Your task to perform on an android device: I wish to go to Tokyo( Japan) in future.I would like to follow Tokyo weather. Set up Tokyo weather alerts for me
Image 0: 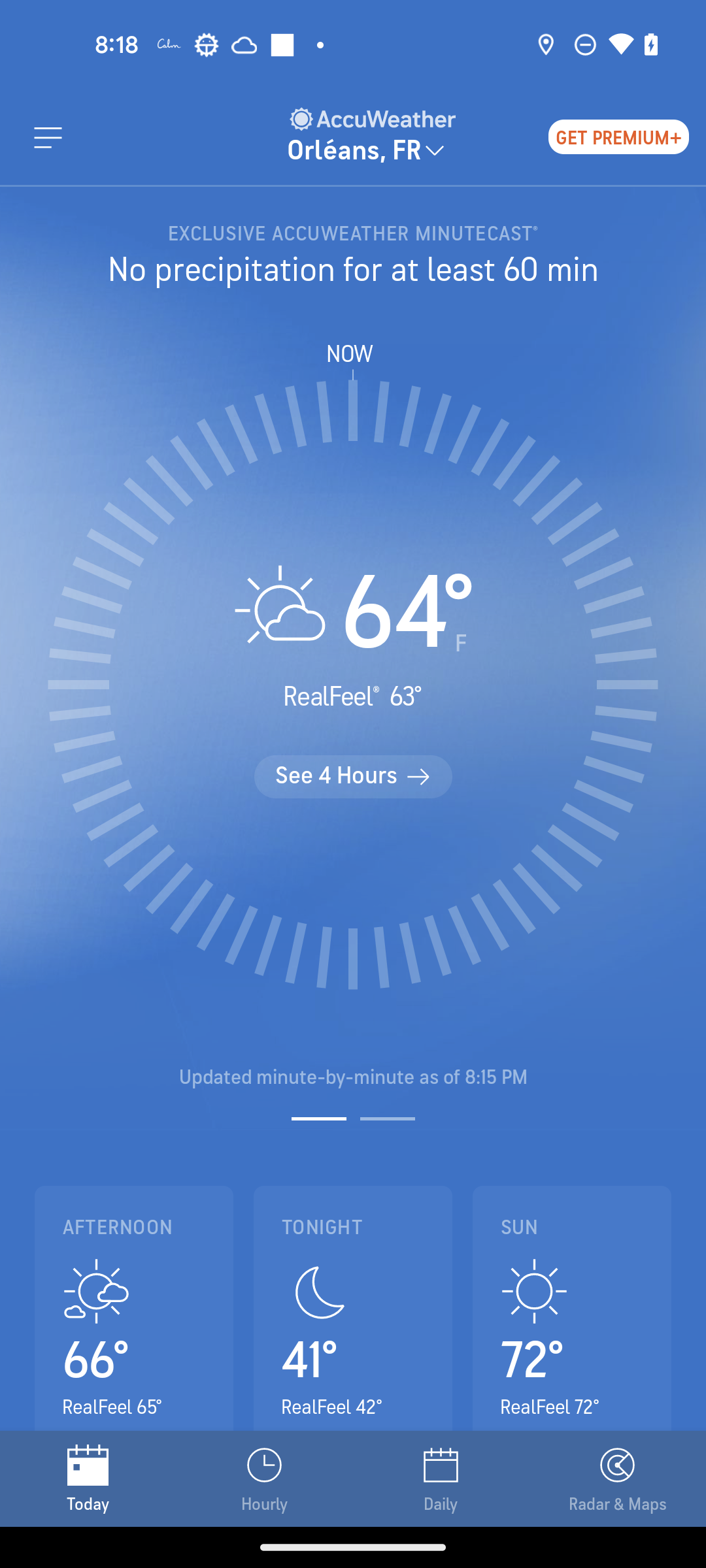
Click on the menu bar icon at the top left of the screen
Step 0: click (48, 137)
Image 1: 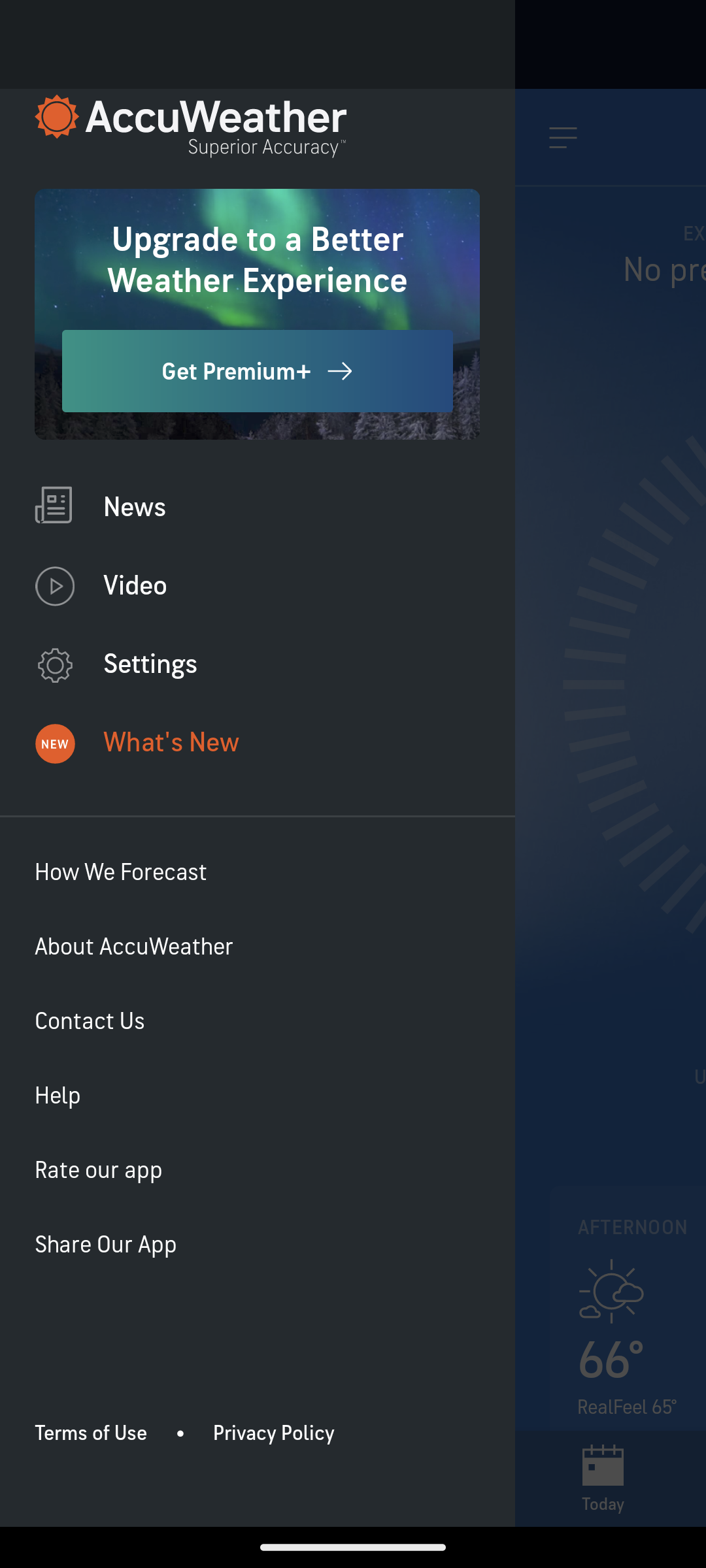
Click on the Settings in the menu bar
Step 1: click (301, 663)
Image 2: 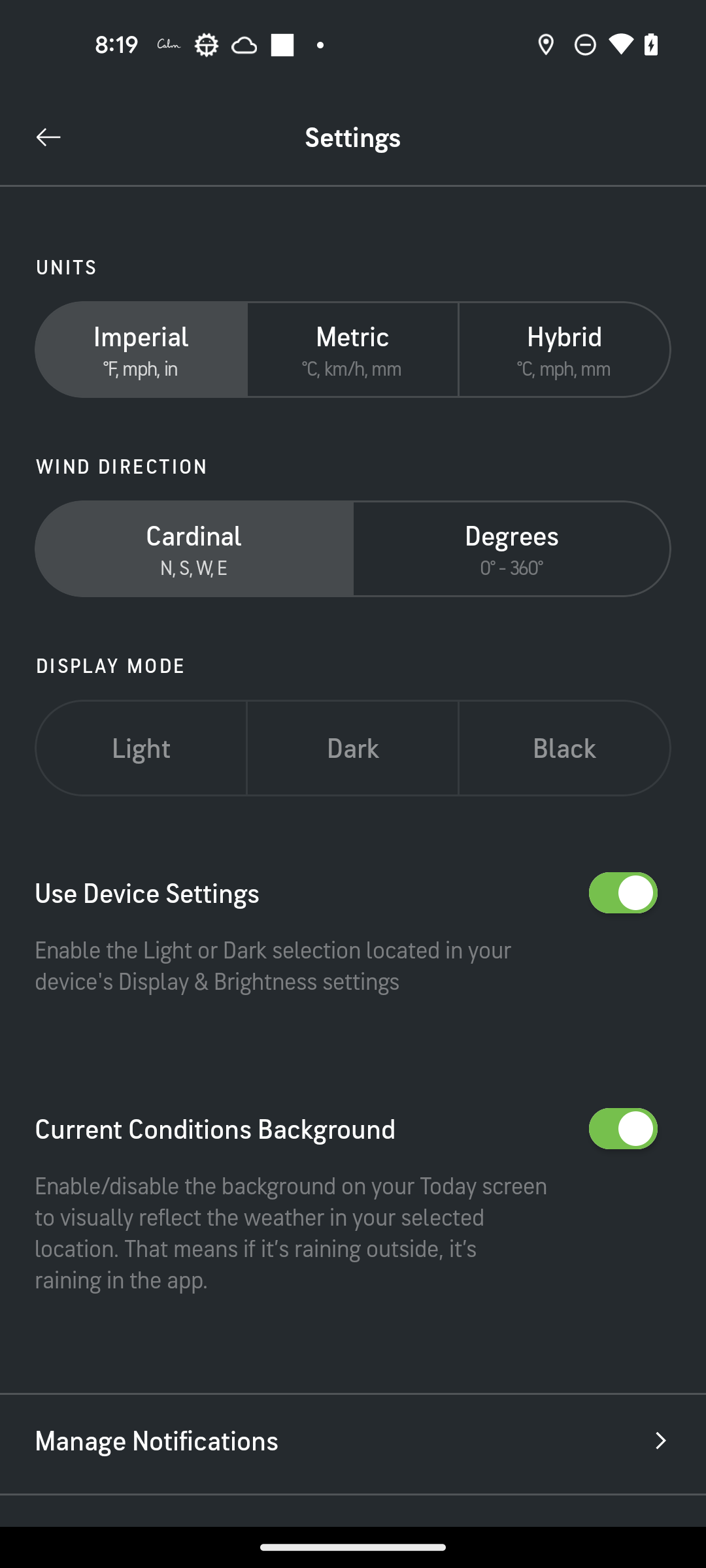
Click on the Manage Notifications
Step 2: click (353, 1445)
Image 3: 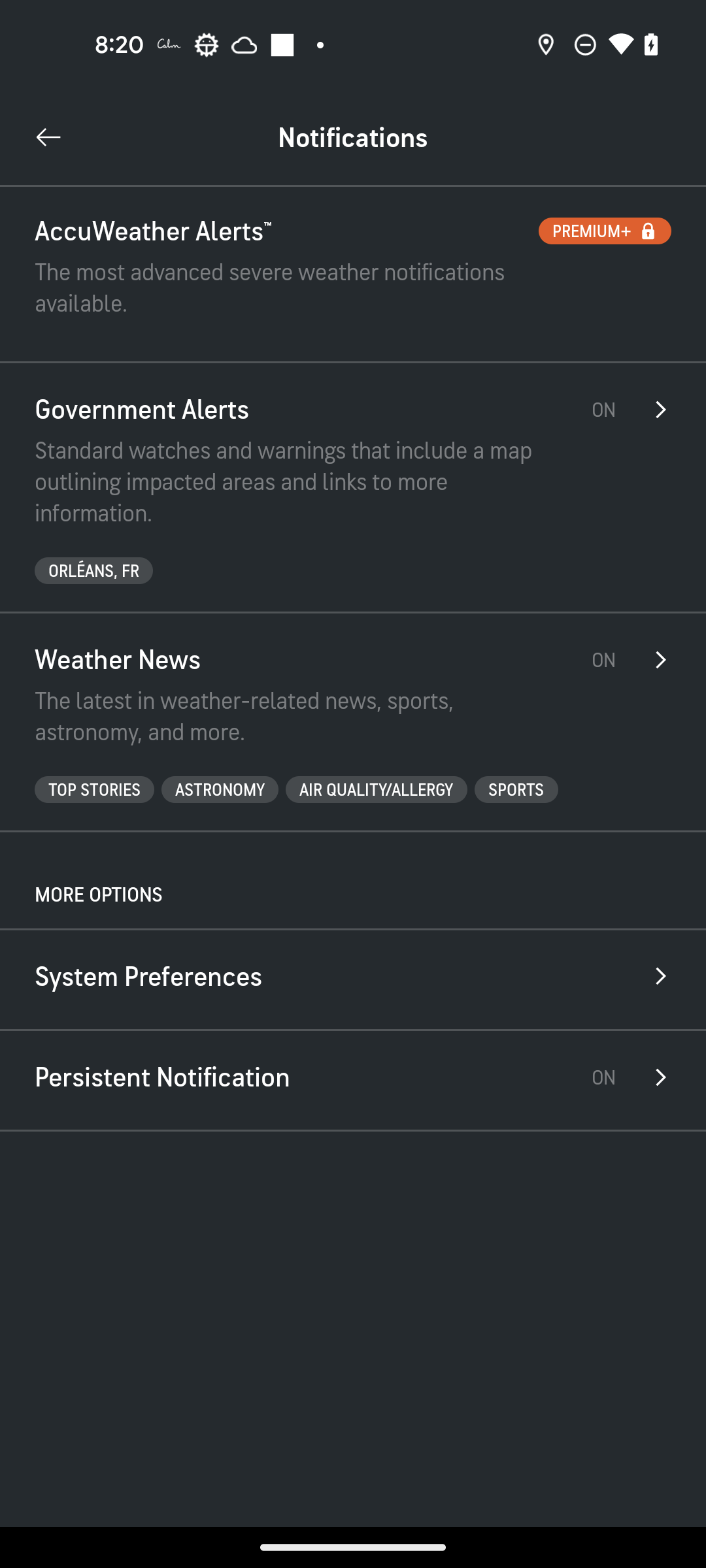
Click on the Government Alerts 
Step 3: click (142, 409)
Image 4: 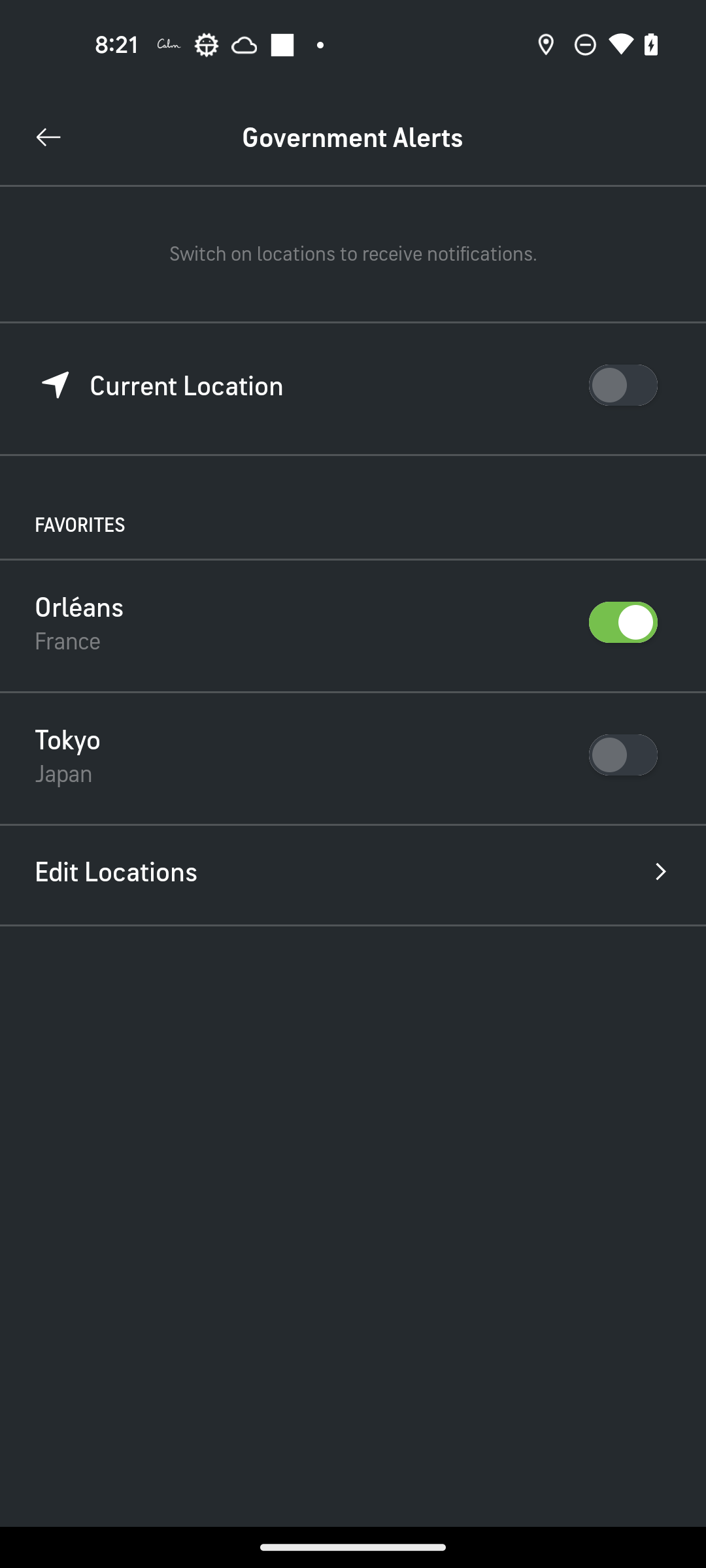
Click on the bar next to Tokyo Japan to enable notification
Step 4: click (623, 754)